Your task to perform on an android device: I want to find a place where I can enjoy time with family and friends who are currently in Knoxville.
Image 0: 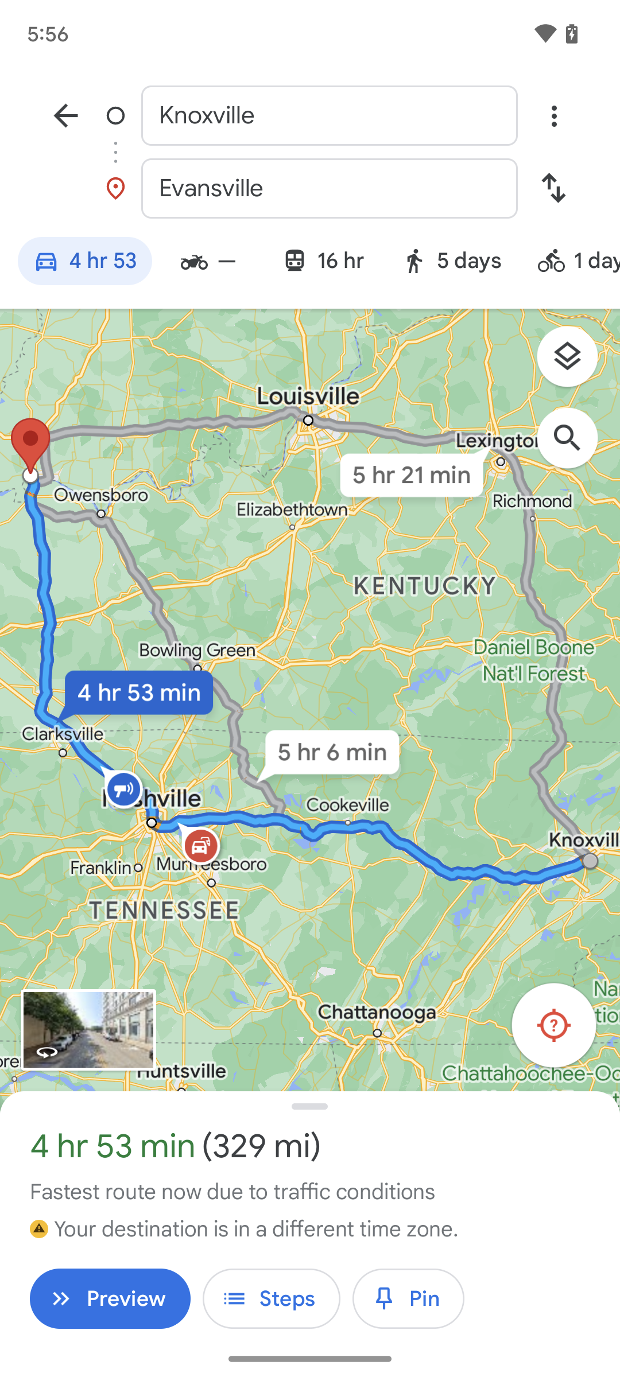
Click on the Preview button on the bottom left of the screen.
Step 0: click (110, 1298)
Image 1: 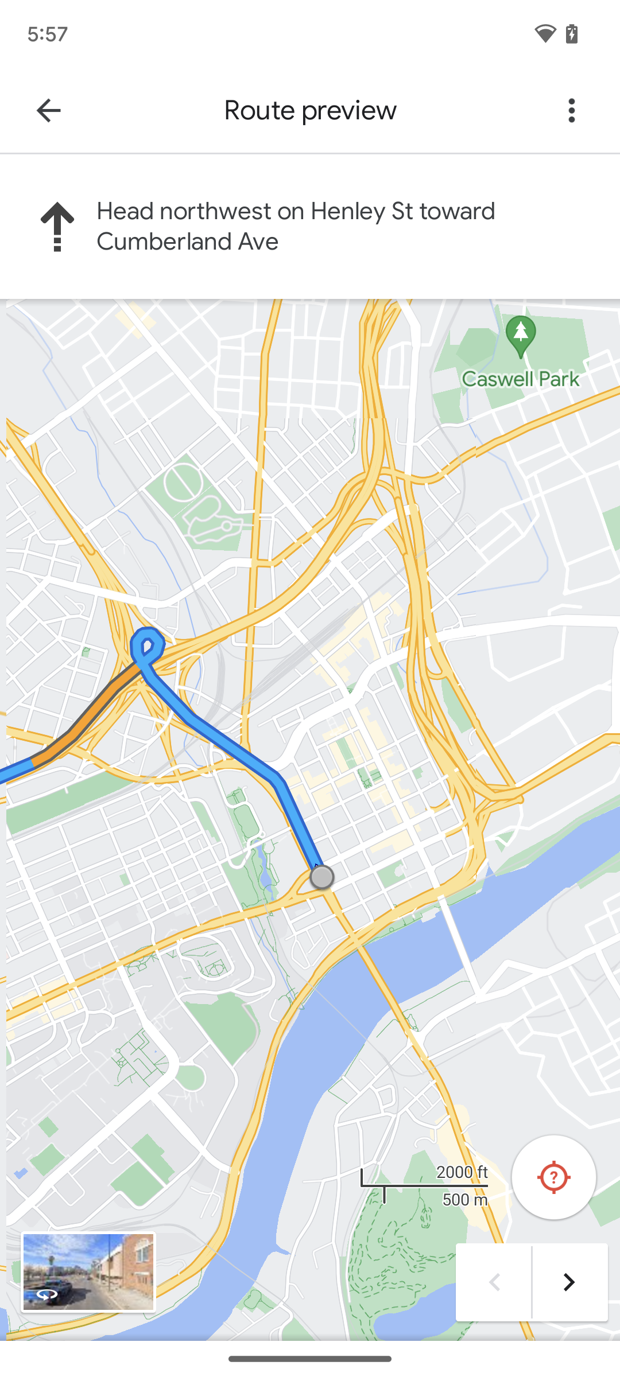
Click on the Preview button on the bottom left of the screen.
Step 1: wait